Your task to perform on an android device: open the Nike app and Add a Nike Air force 1'07 Lv8 EMB of size 10 to cart for mom  to nike app
Image 0: 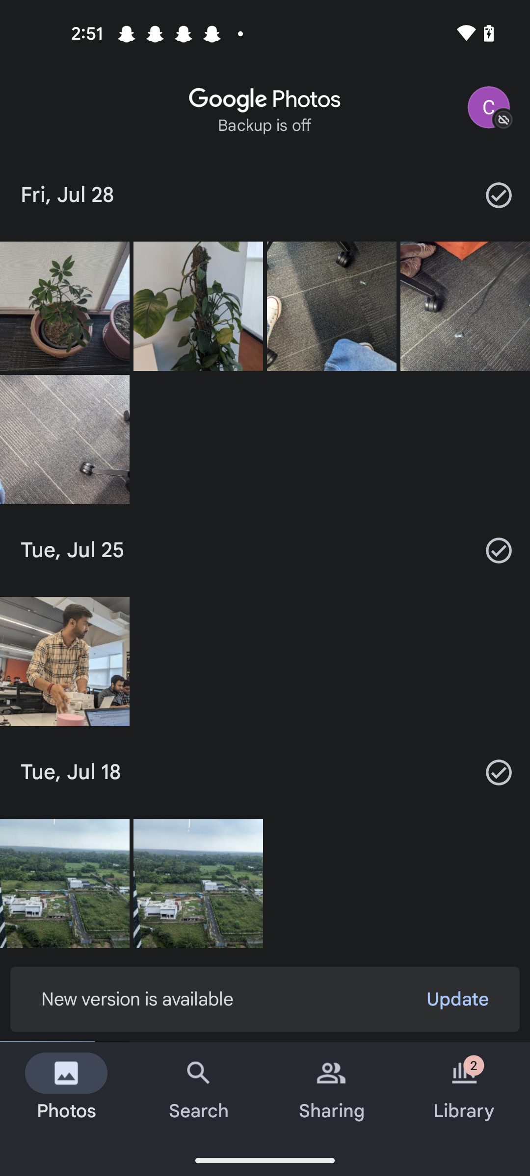
open the Nike app
Step 0: open app "Nike"
Image 1: 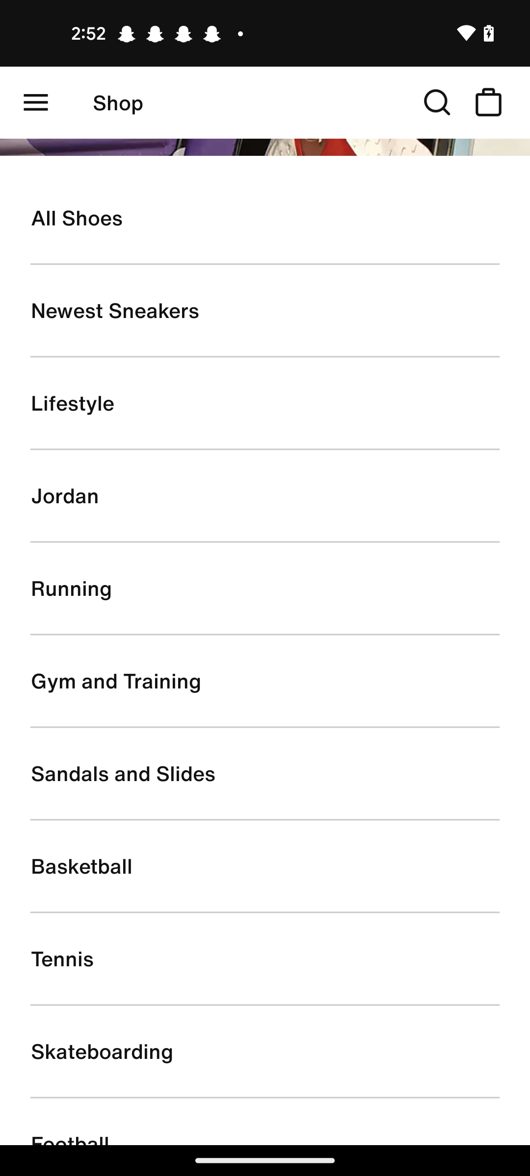
Click on the All shoes tab of the screen 
Step 1: click (265, 218)
Image 2: 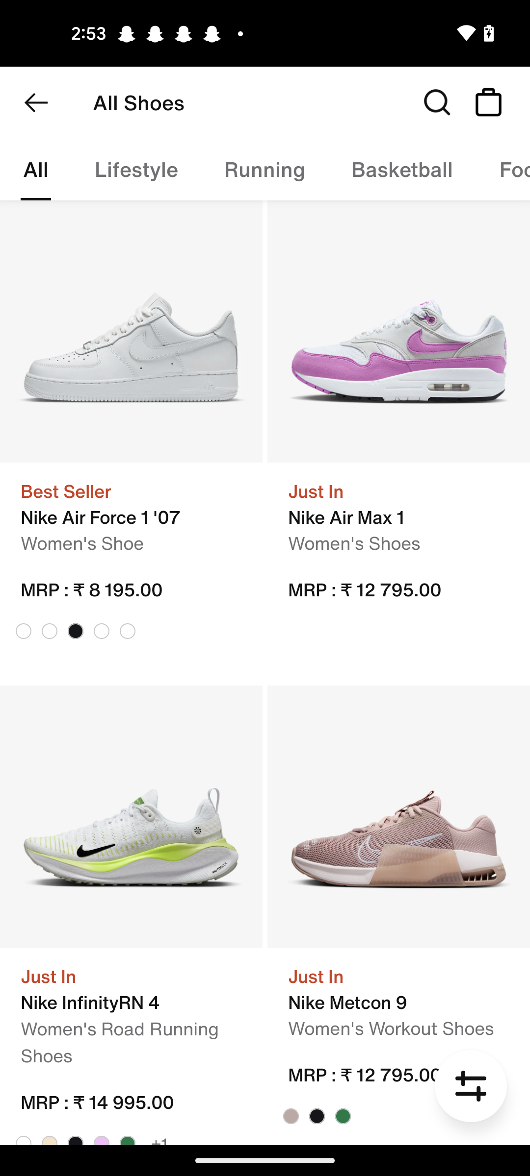
Swipe up to view the  Nike Air force 1'07 Lv8 EMB
Step 2: scroll down
Image 3: 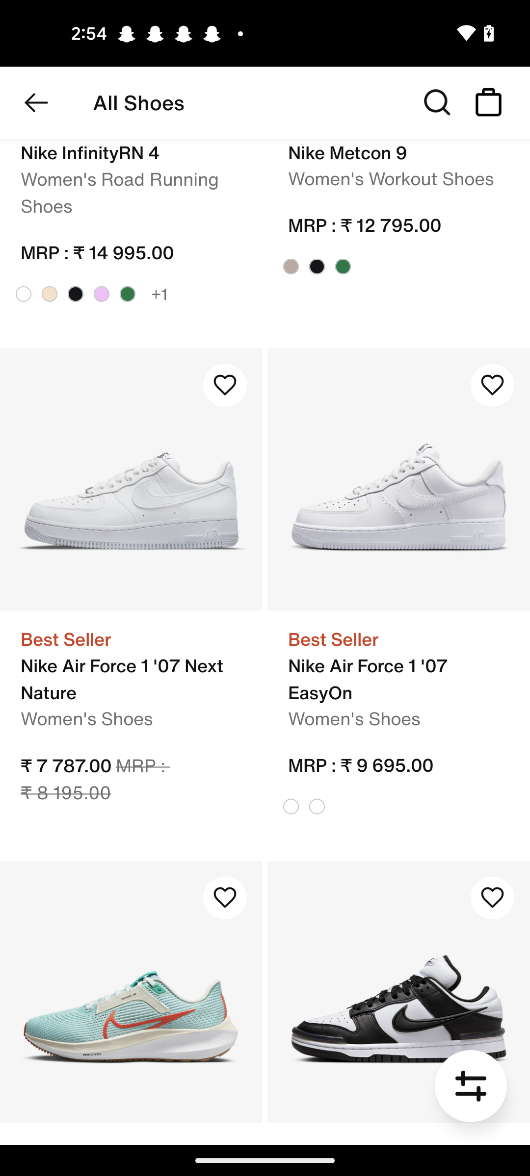
Swipe up to view the  Nike Air force 1'07 Lv8 EMB
Step 3: scroll down
Image 4: 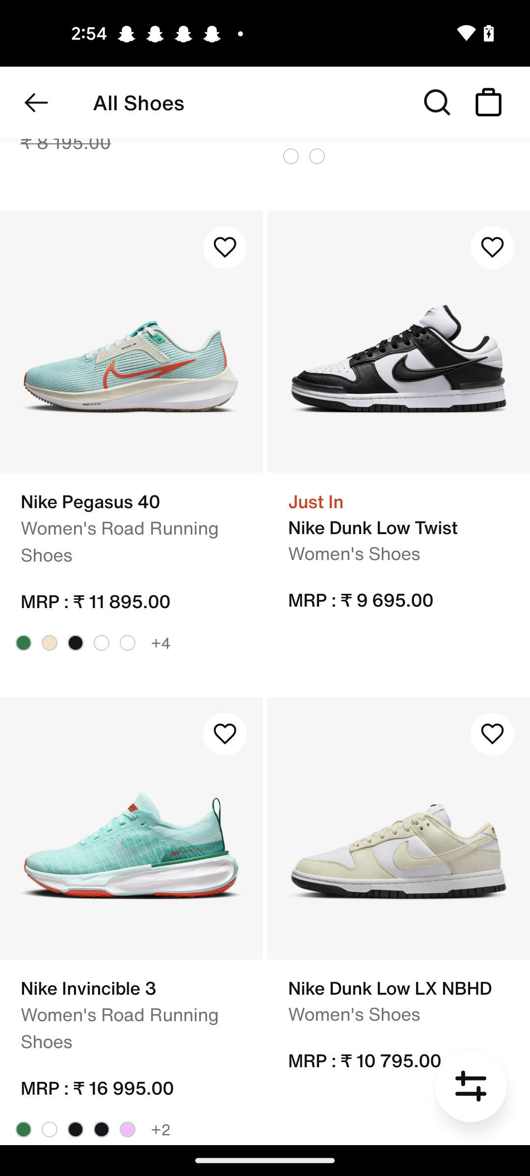
Swipe up to view the  Nike Air force 1'07 Lv8 EMB
Step 4: scroll down
Image 5: 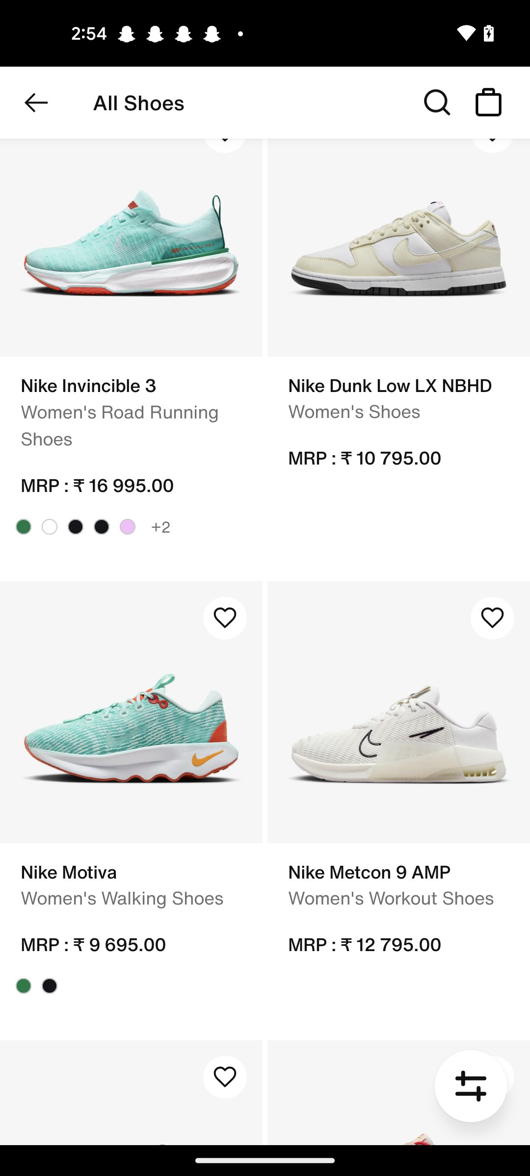
Swipe up to view the  Nike Air force 1'07 Lv8 EMB
Step 5: scroll down
Image 6: 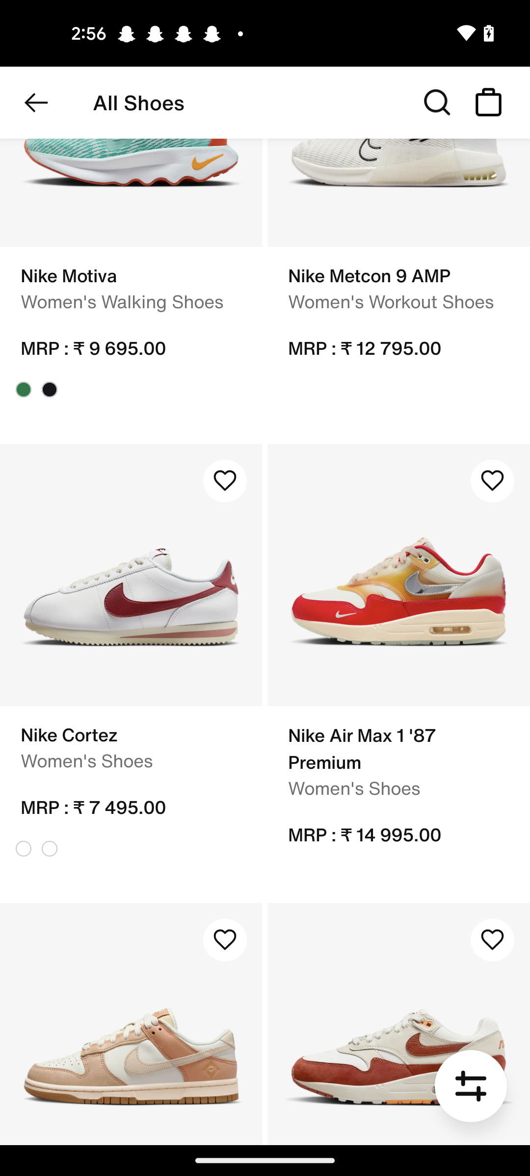
Swipe up to view the  Nike Air force 1'07 Lv8 EMB
Step 6: scroll down
Image 7: 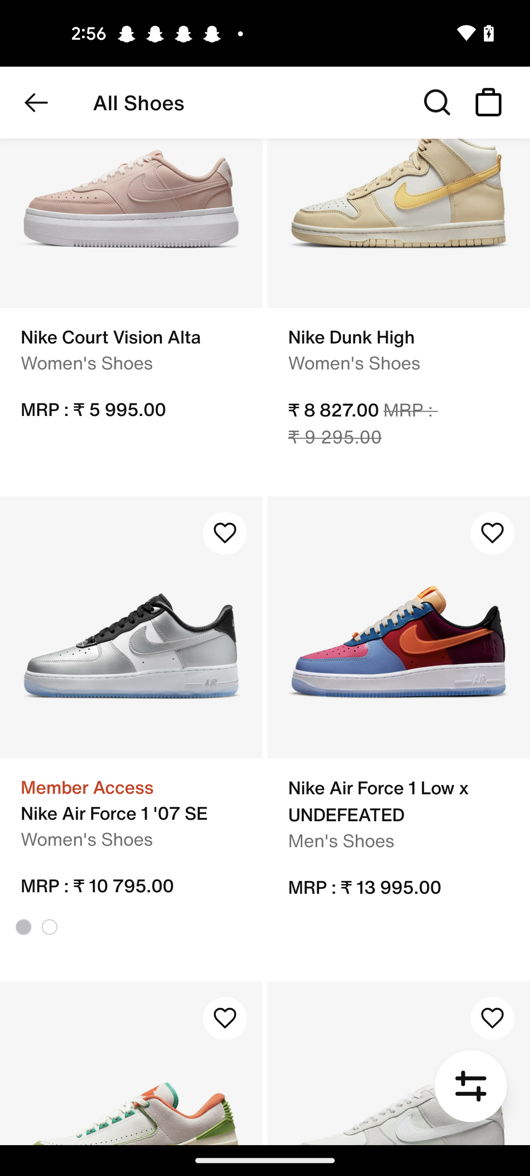
Swipe up to view the  Nike Air force 1'07 Lv8 EMB
Step 7: scroll down
Image 8: 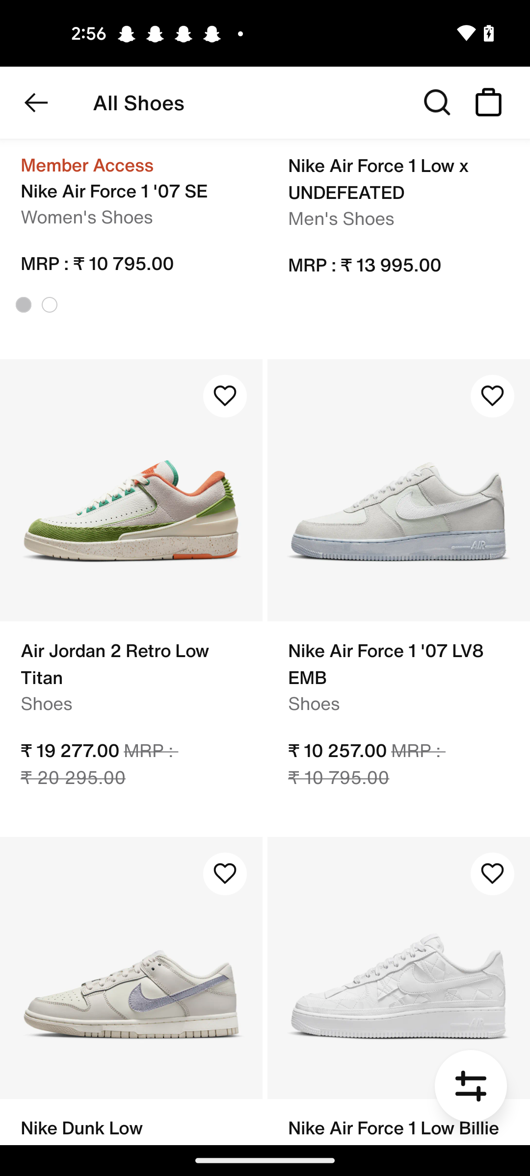
Swipe up to view the  Nike Air force 1'07 Lv8 EMB
Step 8: wait
Image 9: 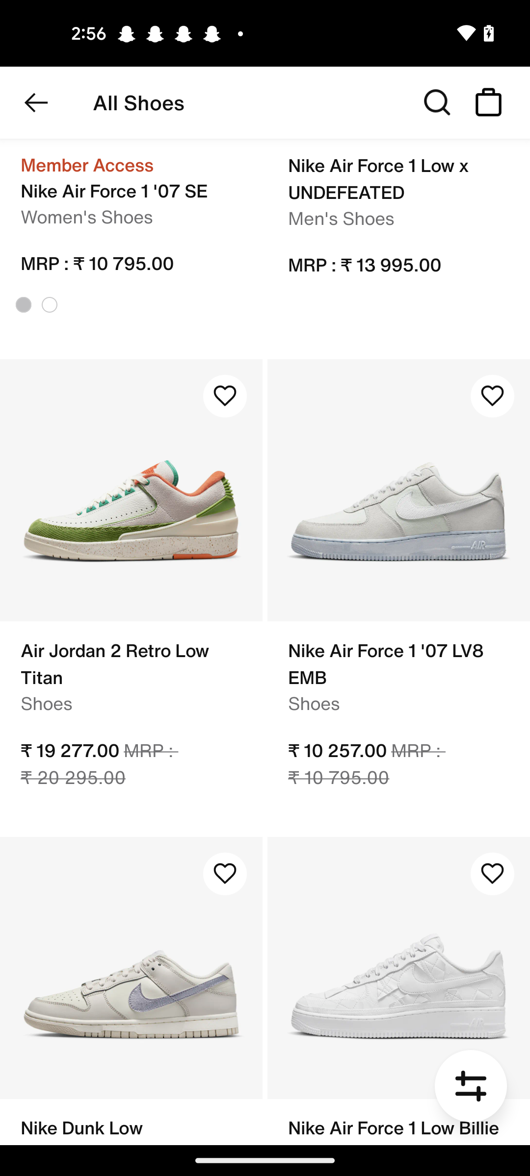
Swipe up to view the  Nike Air force 1'07 Lv8 EMB
Step 9: wait
Image 10: 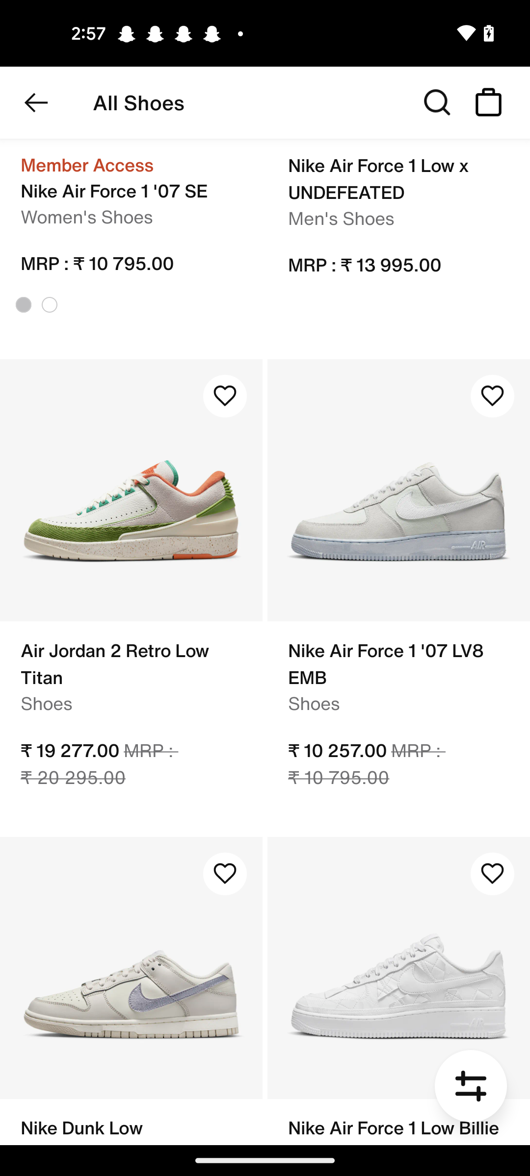
Click on the Nike Air force 1'07 Lv8 EMB option 
Step 10: click (398, 490)
Image 11: 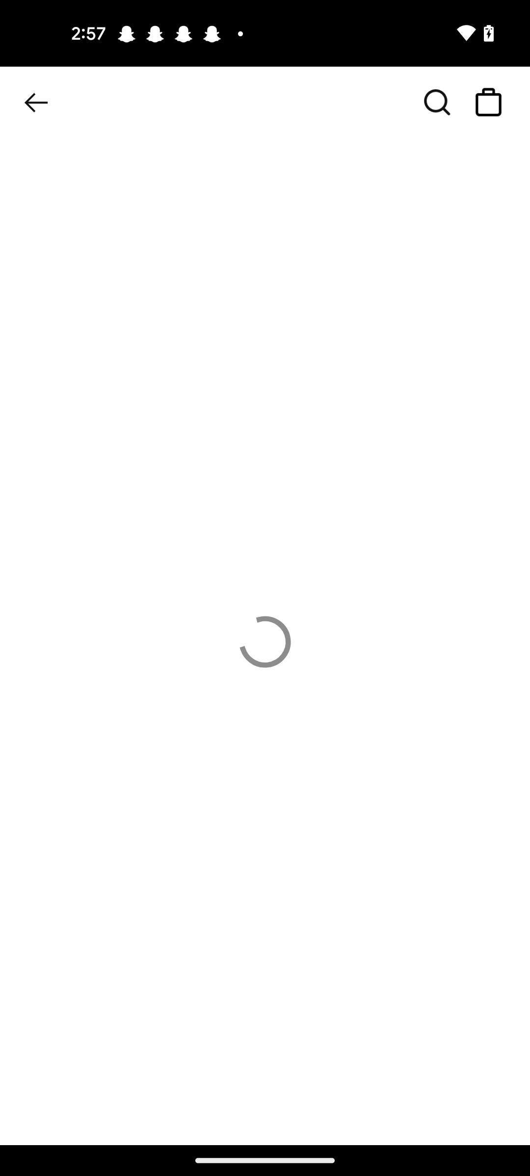
Click on the Nike Air force 1'07 Lv8 EMB option 
Step 11: wait
Image 12: 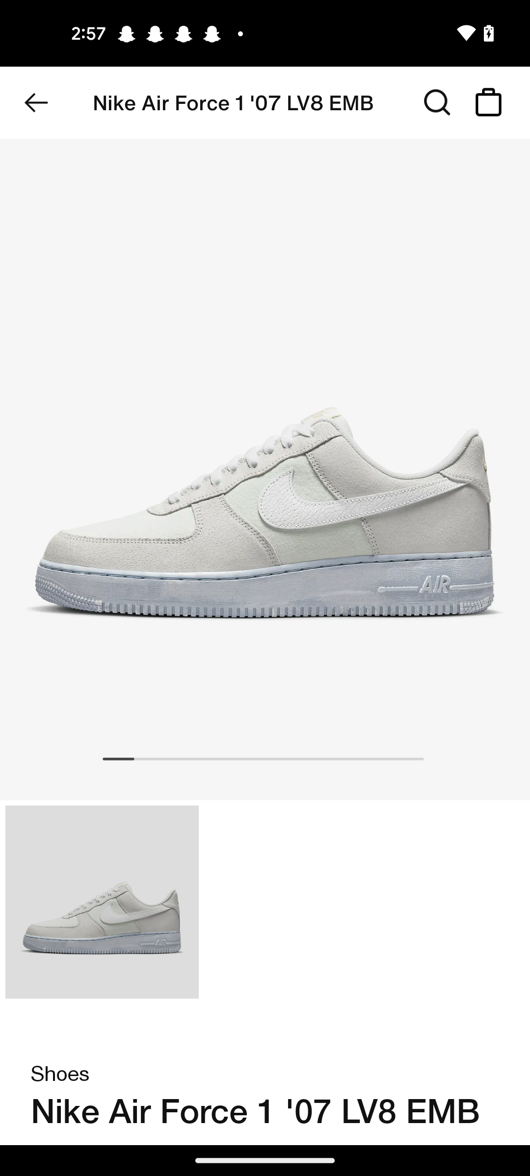
Swipe up to see the select size tab of the screen 
Step 12: scroll down
Image 13: 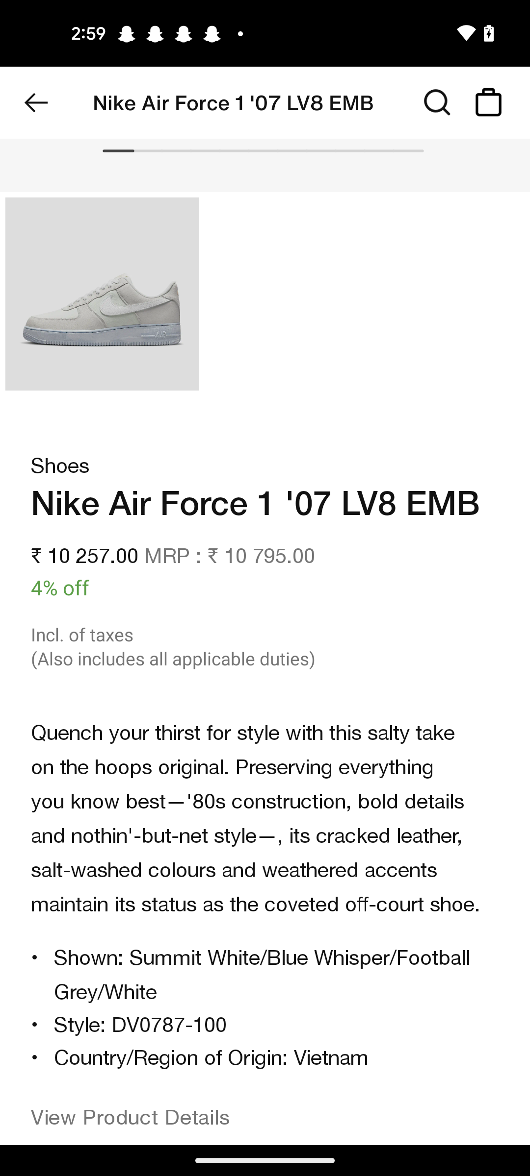
Swipe up to see the select size tab of the screen 
Step 13: scroll down
Image 14: 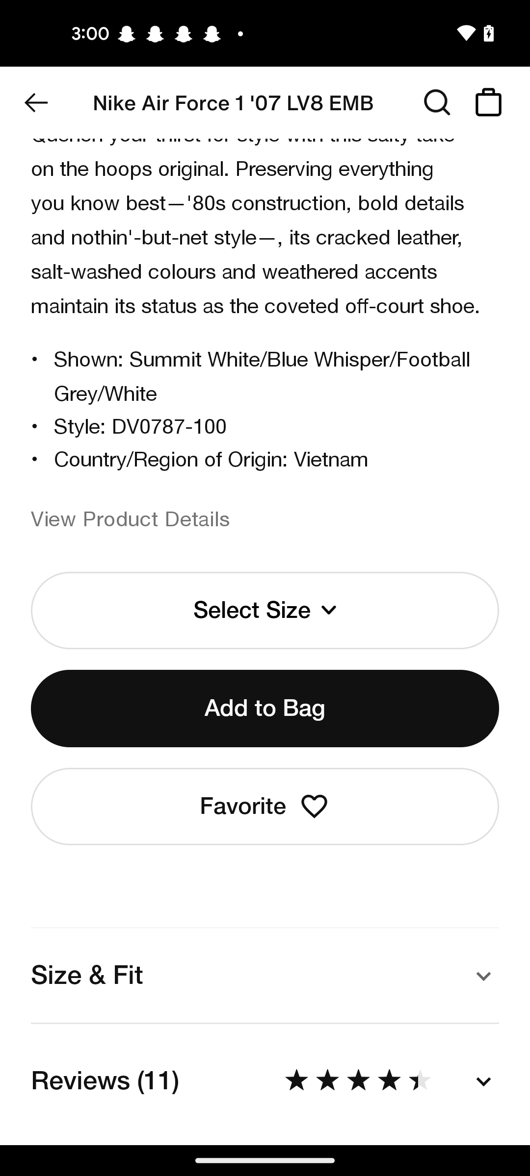
Click on the Select size tab of the screen 
Step 14: click (265, 610)
Image 15: 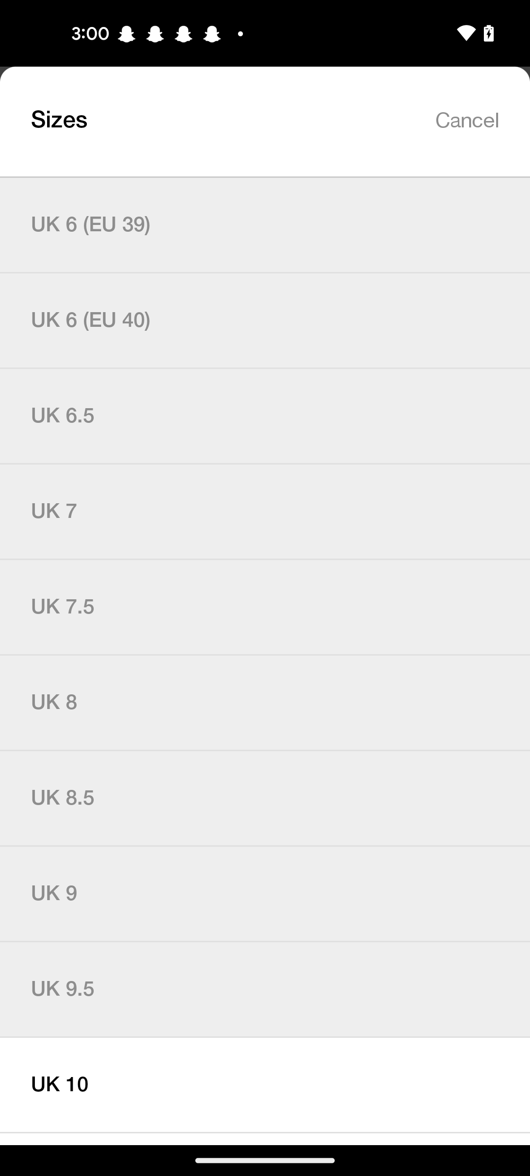
Select the size UK 10 of shoes 
Step 15: click (265, 1084)
Image 16: 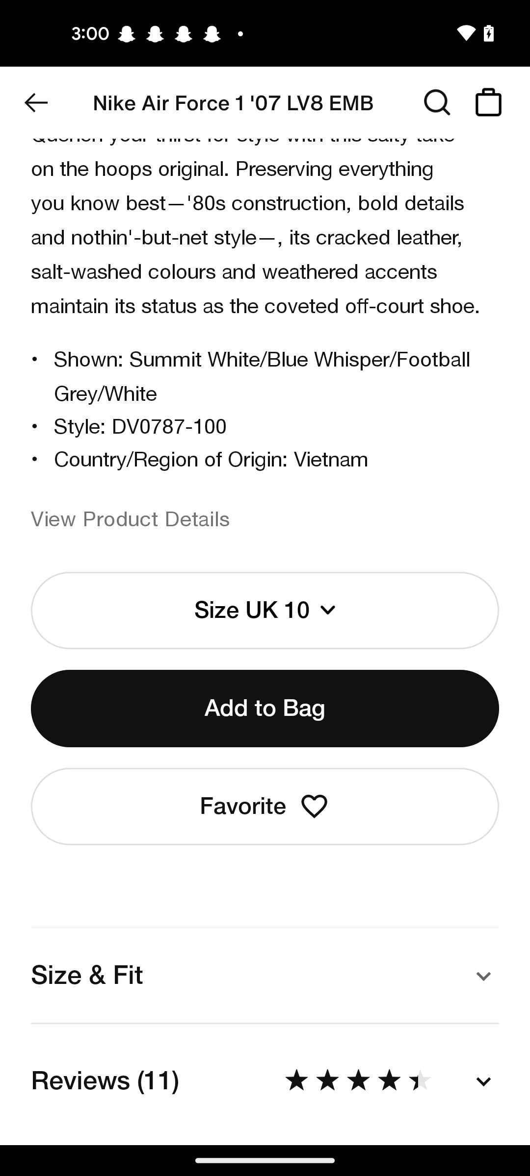
Click on the Add to bag tab of the screen 
Step 16: click (265, 709)
Image 17: 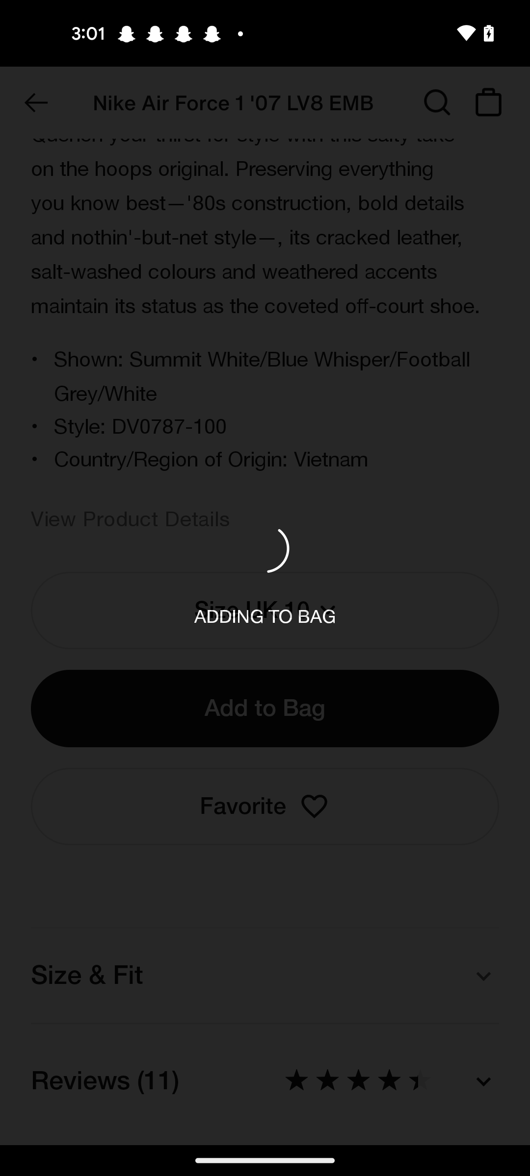
Click on the Add to bag tab of the screen 
Step 17: wait